Your task to perform on an android device: I want to create a drawing with the Name of “A Lecture on Dutch History” in the Sgraffito app because I want to create it for my office presentation
Image 1: 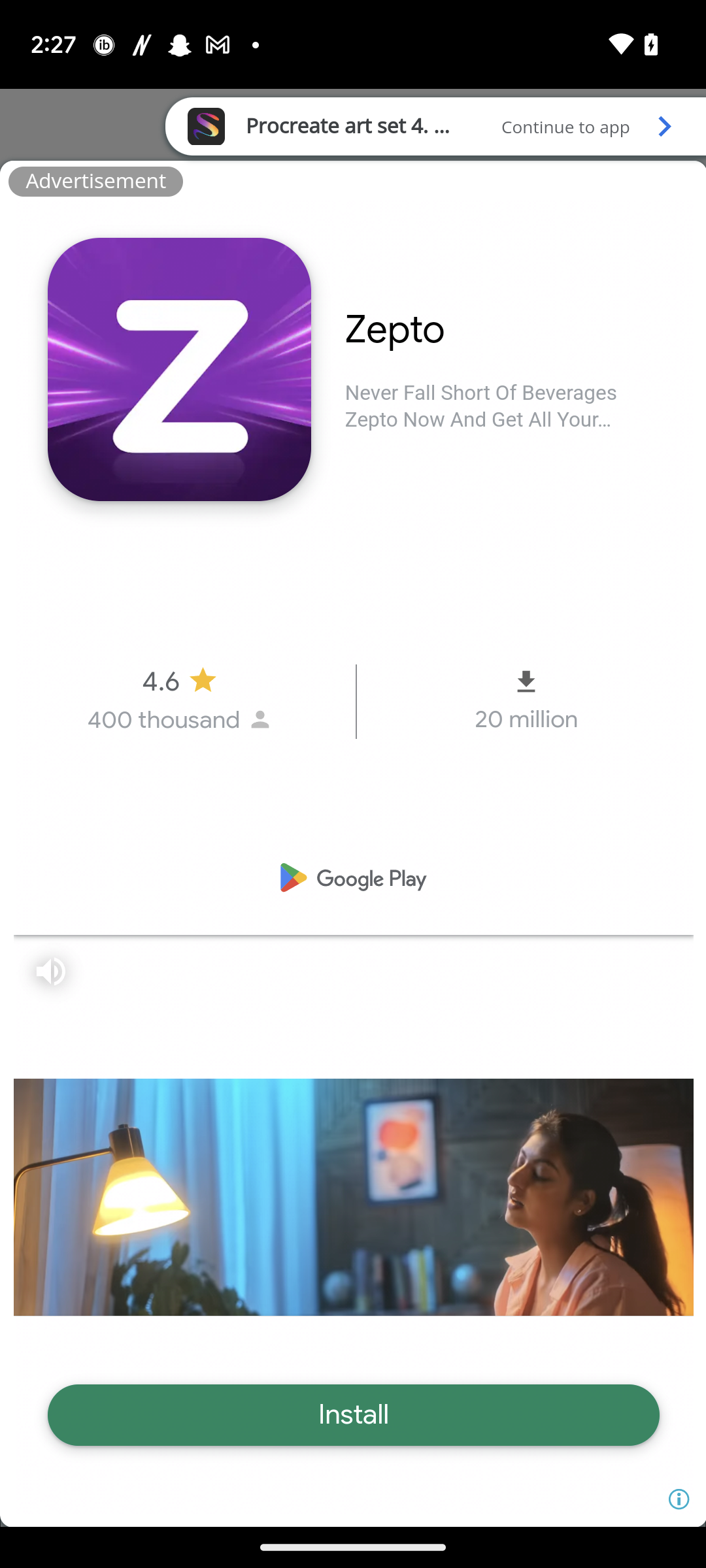
Open the Sgraffito app
Step 1: wait
Image 2: 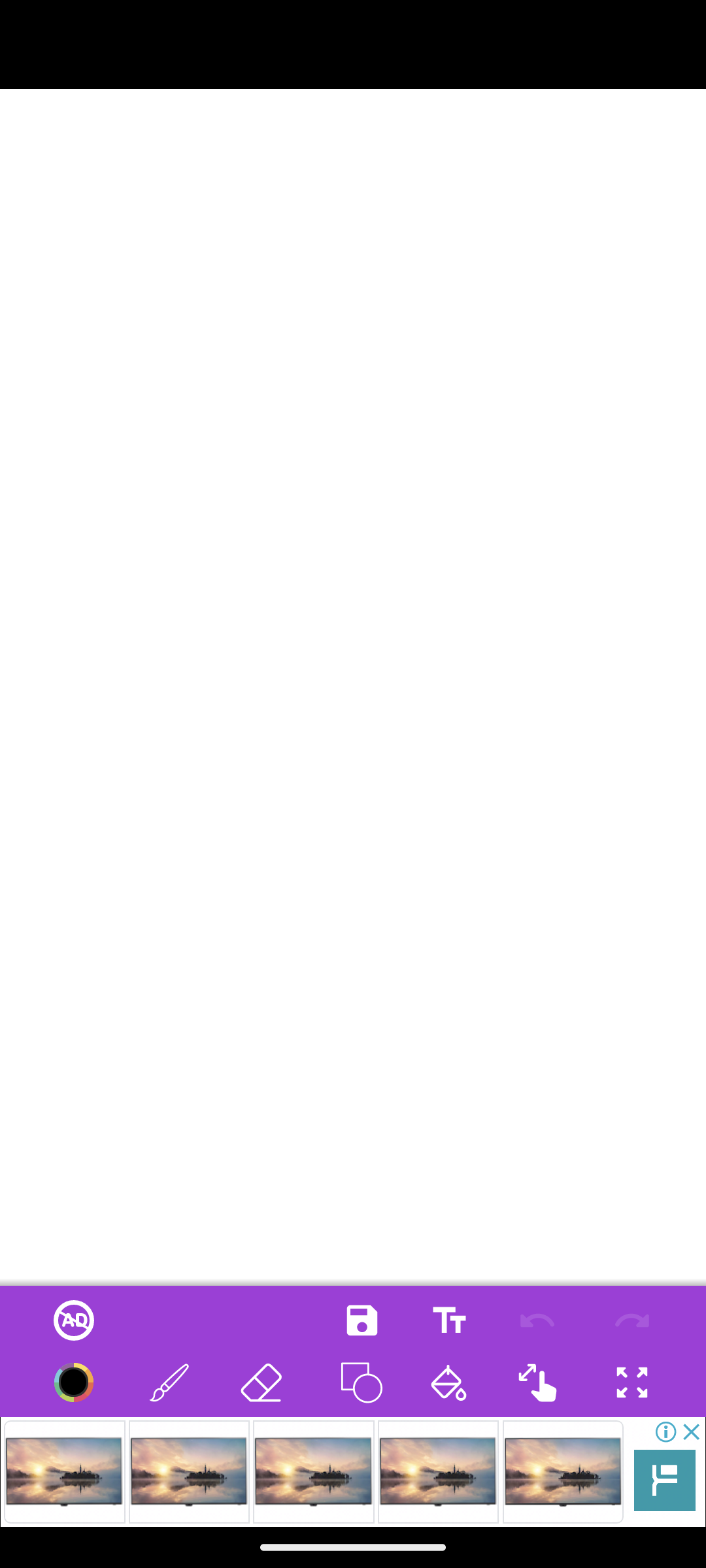
Click on the Tt icon 
Step 2: click (441, 1309)
Image 3: 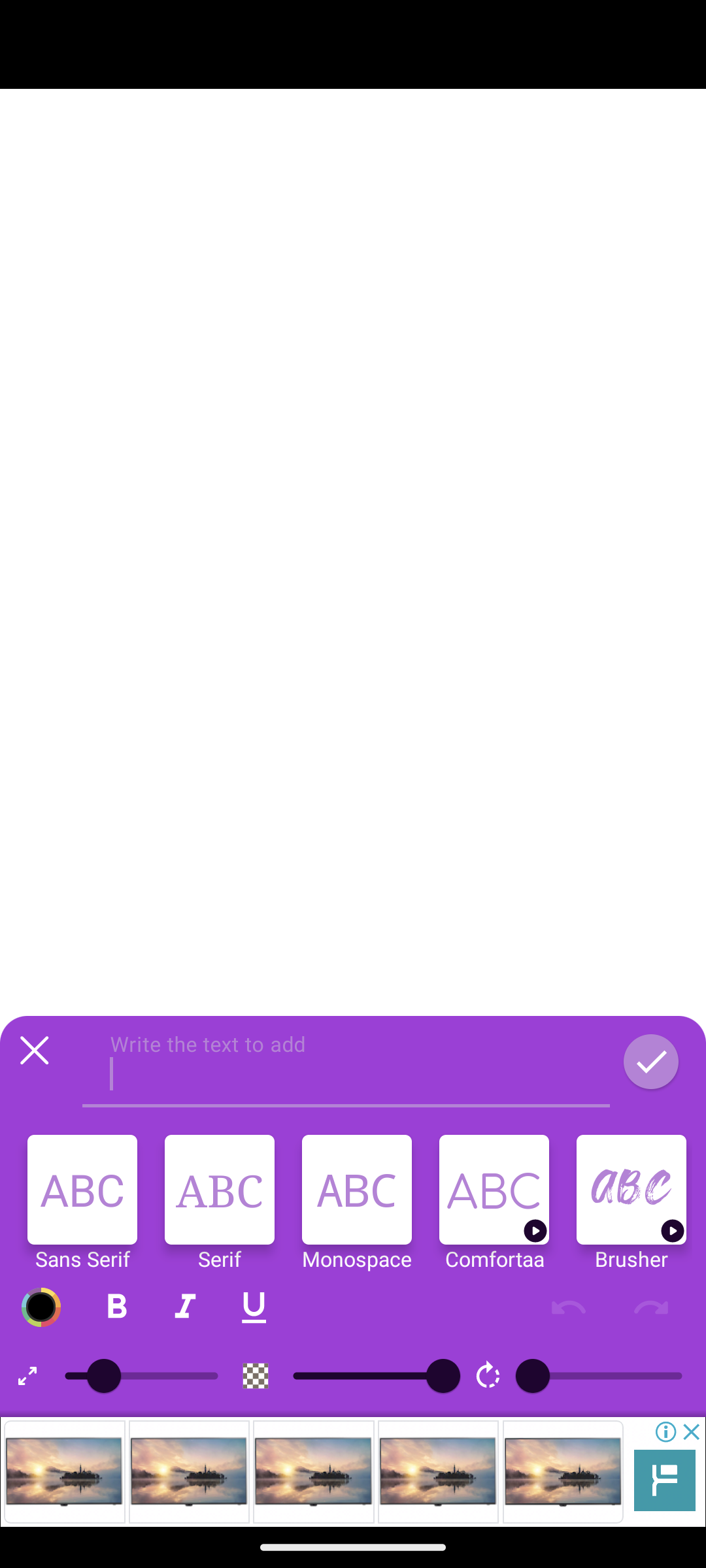
Type A Lecture on Dutch History
Step 3: wait
Image 4: 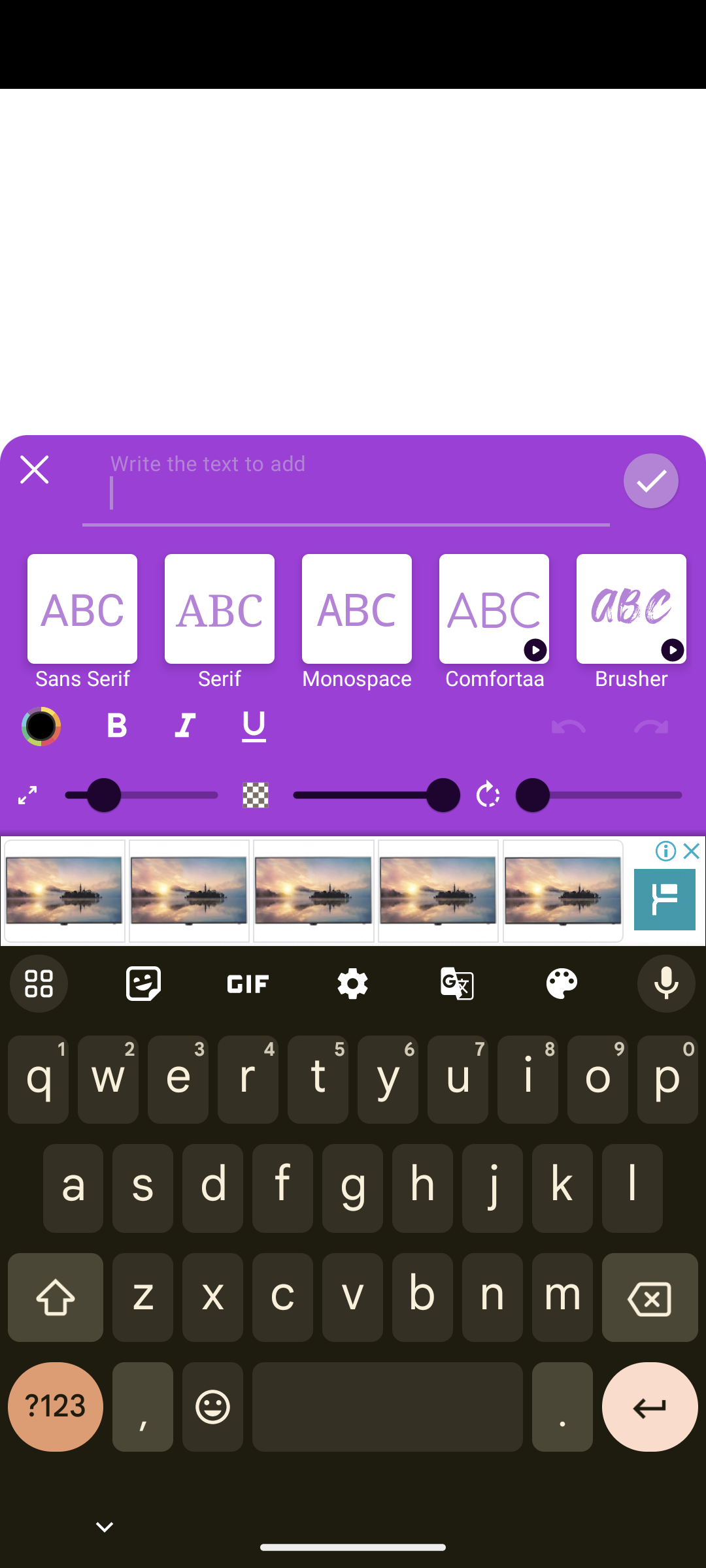
Type A Lecture on Dutch History
Step 4: type "A Lecture on Dutch History"
Image 5: 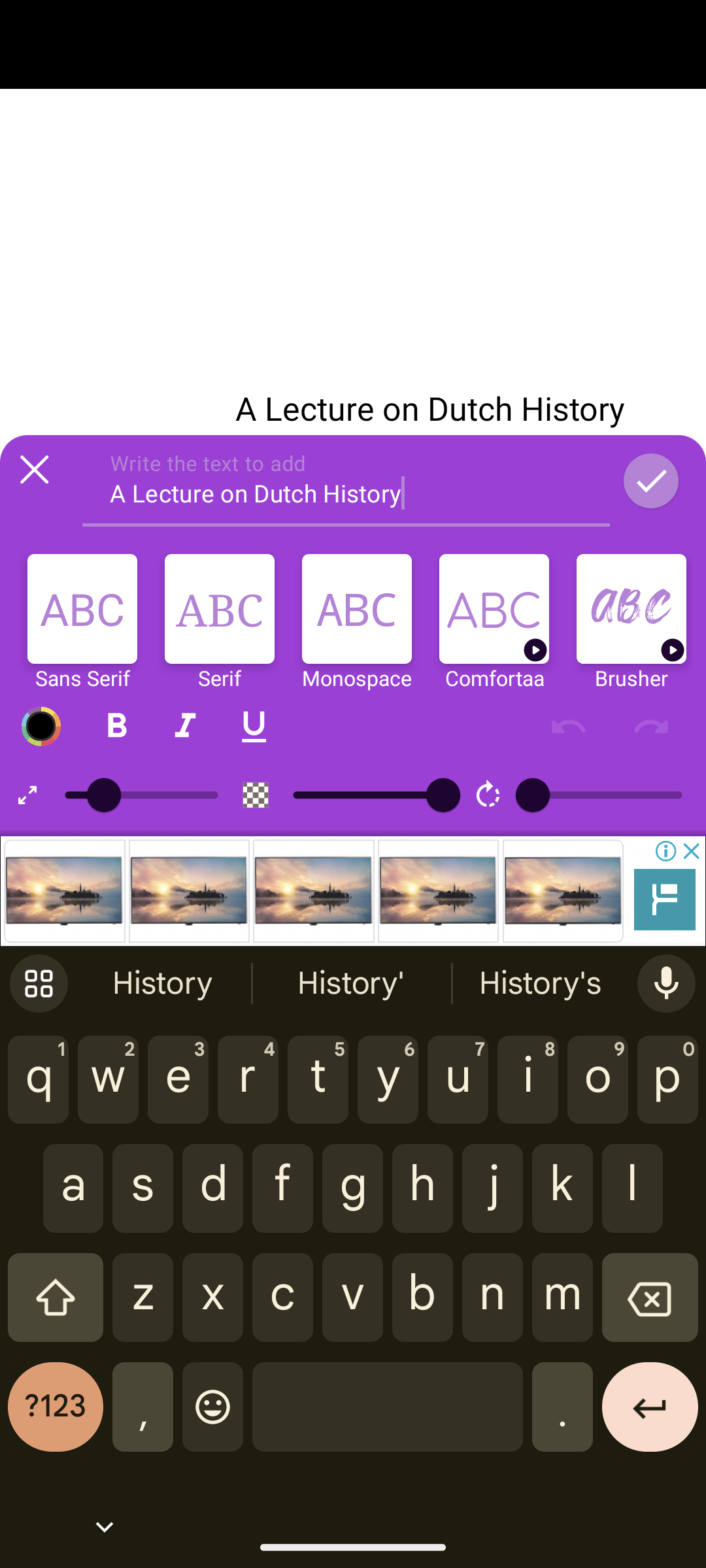
Click on the right icon 
Step 5: click (658, 482)
Image 6: 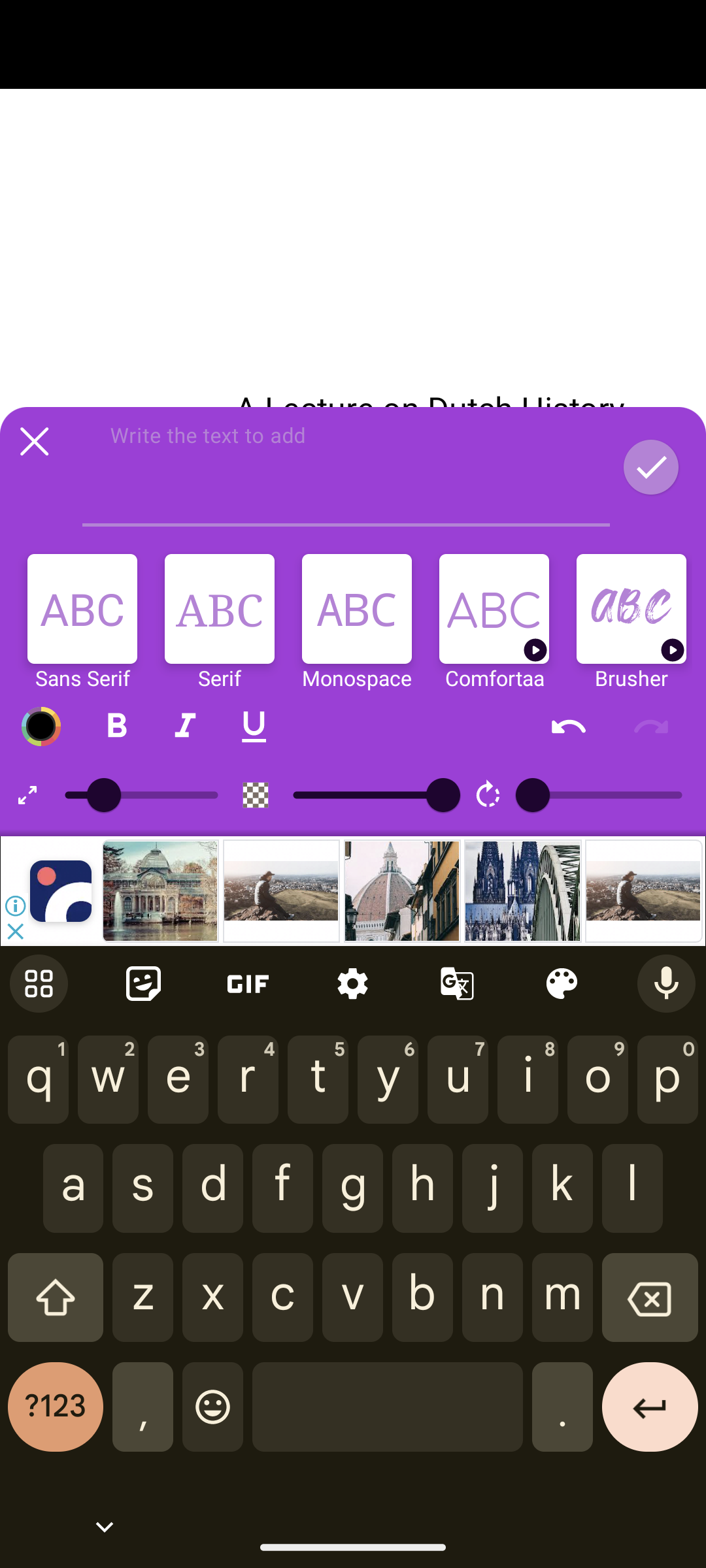
Click on the right icon 
Step 6: wait